Your task to perform on an android device: To keep all yoga videos in one place, I should move a outdoor yoga and home yoga video to the Yoga Video data folder on Google Drive.
Image 1: 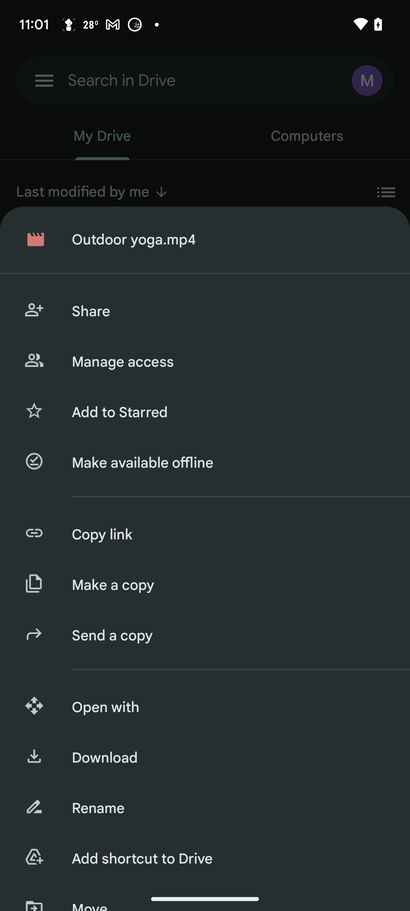
Swipe up the drawer
Step 1: scroll down
Image 3: 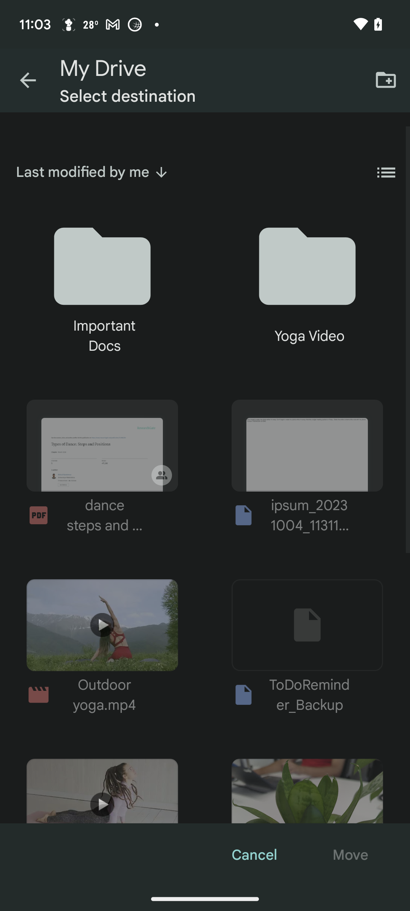
Click on the yoga video folder
Step 3: click (307, 285)
Image 4: 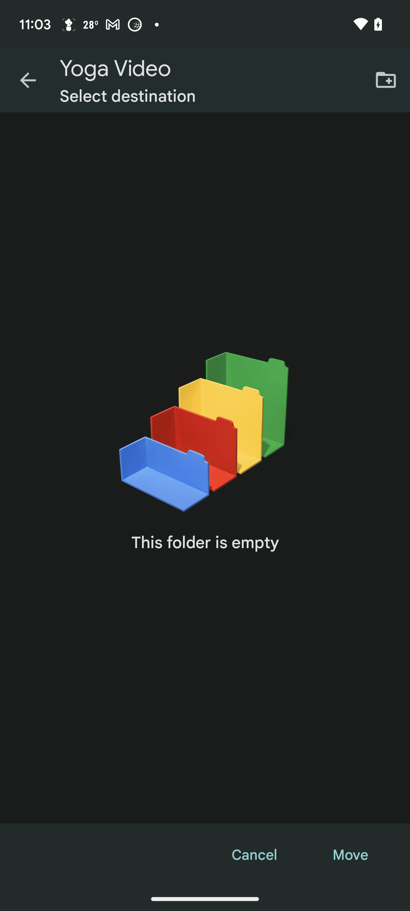
Click on the move button at the bottom right corner of the screen
Step 4: click (350, 855)
Image 5: 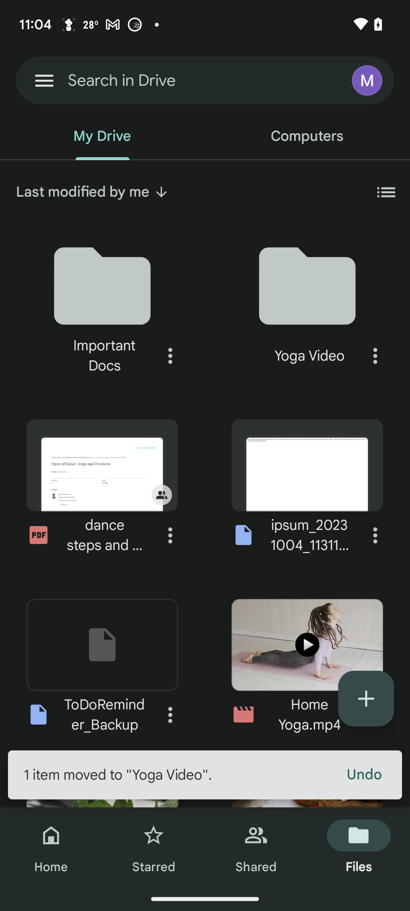
Swipe up the screen
Step 5: scroll down
Image 6: 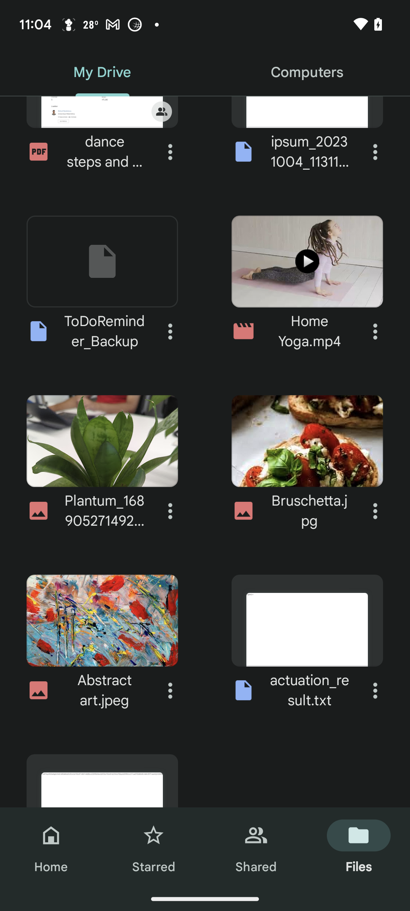
Click on the three dots icon next to the home yoga video
Step 6: click (375, 331)
Image 7: 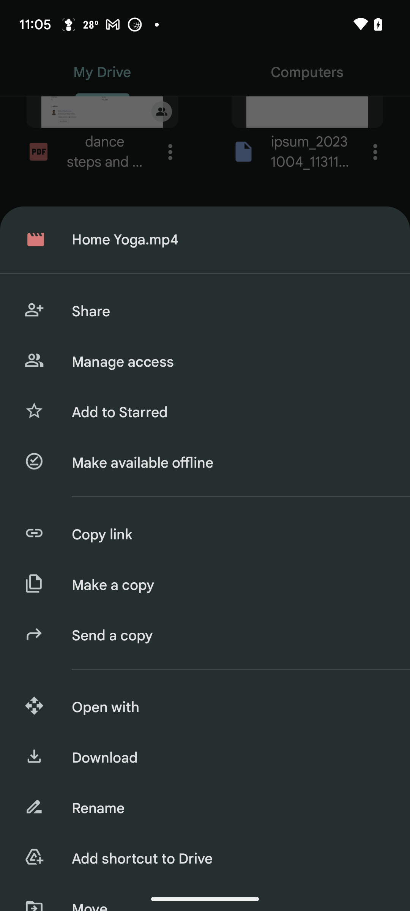
Swipe up the drawer
Step 7: scroll down
Image 8: 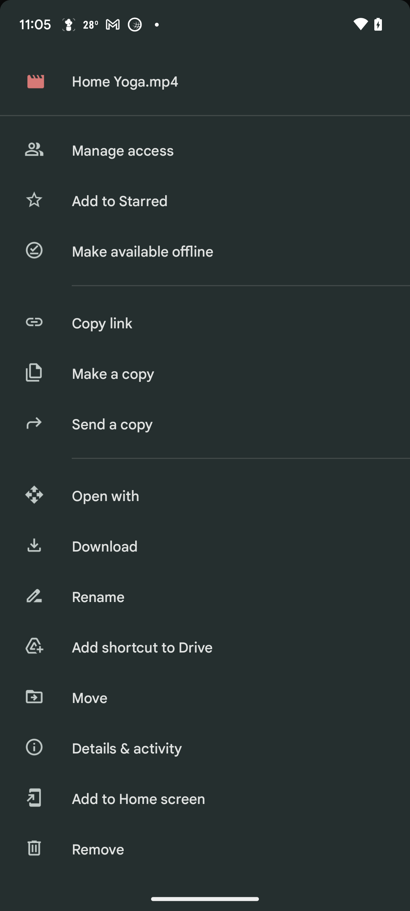
Click on the move option
Step 8: click (229, 698)
Image 9: 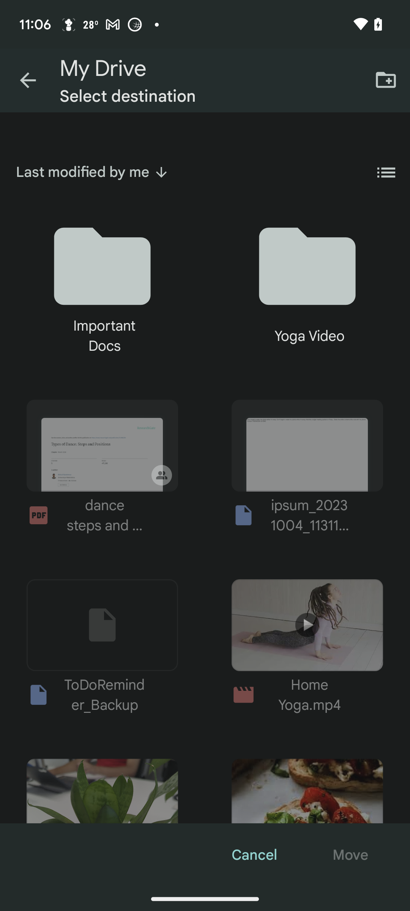
Click on the yoga video folder
Step 9: click (307, 285)
Image 10: 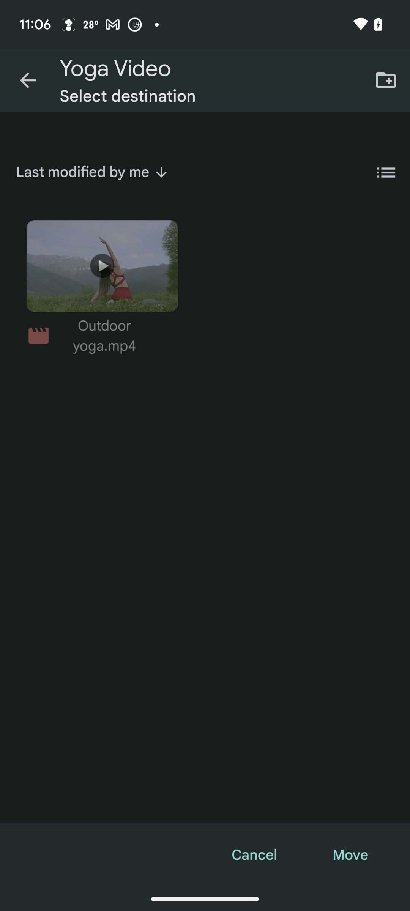
Click on the move button at the bottom right corner of the screen
Step 10: click (350, 855)